Your task to perform on an android device: Compare the men striped full sleeves slim fit smart casual shirt with other similar shirts in the Max fashion app.
Image 1: 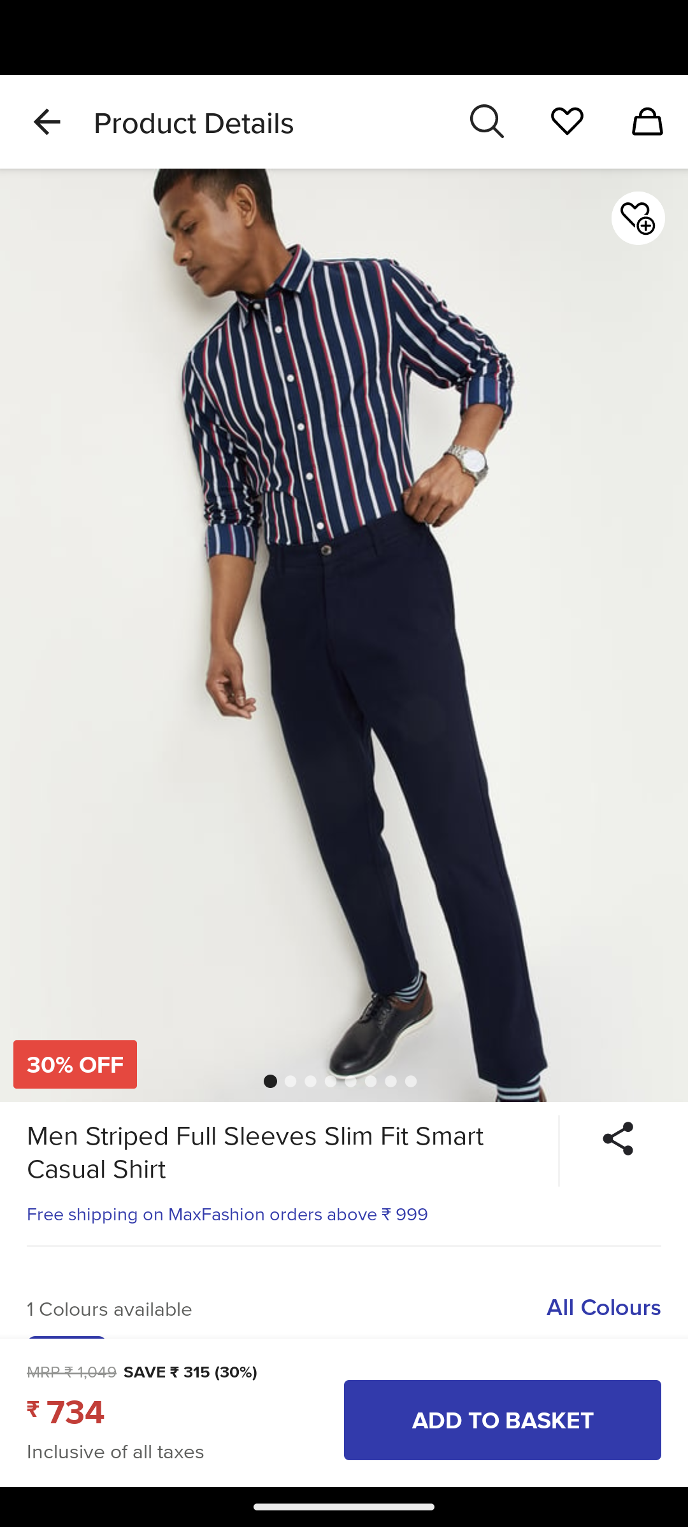
Swipe down to view similar shirts.
Step 1: scroll down
Image 2: 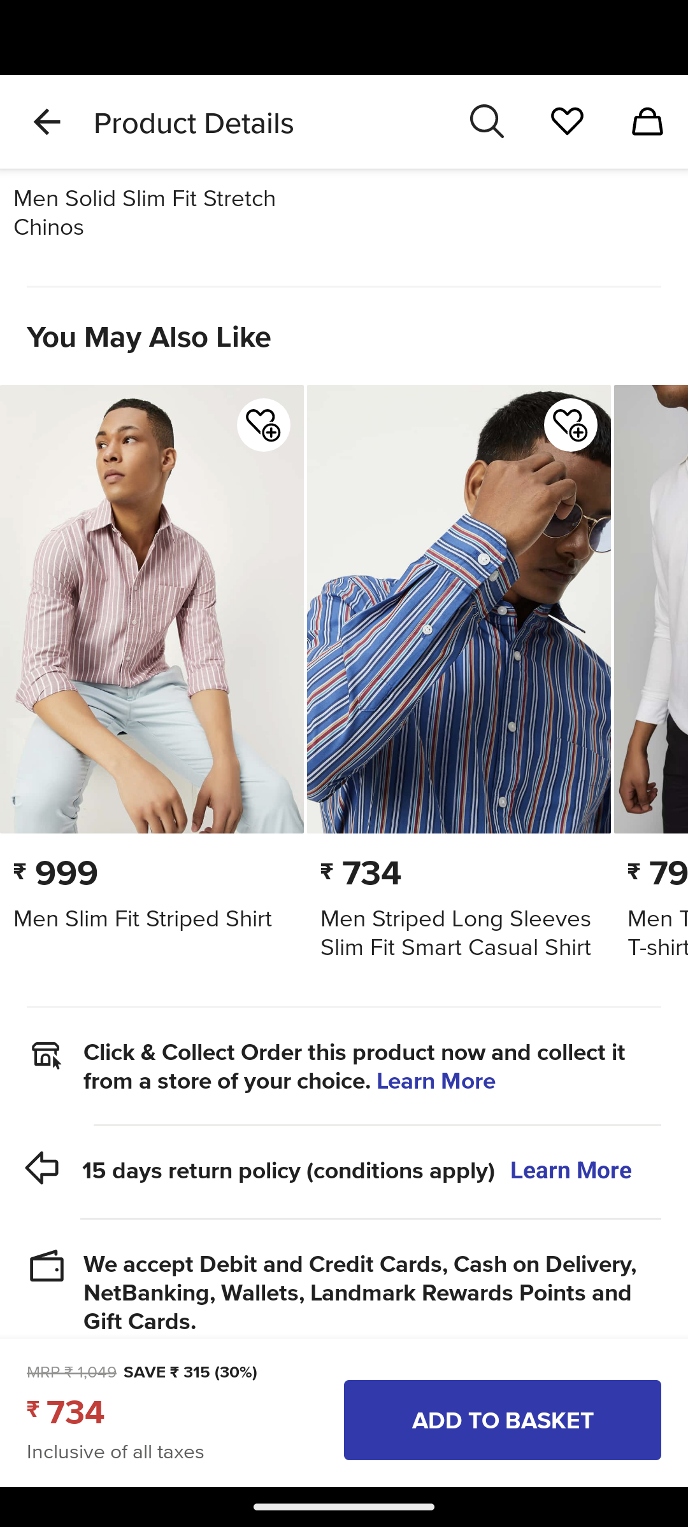
Swipe left to view more.
Step 2: scroll right